Your task to perform on an android device: In the Spck Editor app, Undo the last changes made in the style.css file
Image 0: 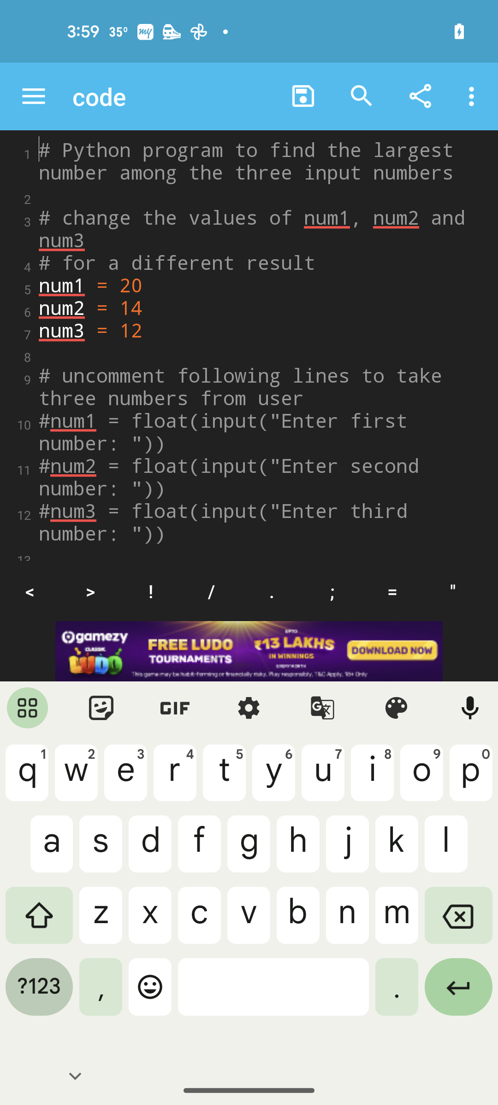
Open Spck editor app
Step 0: open app "Spck Editor"
Image 1: 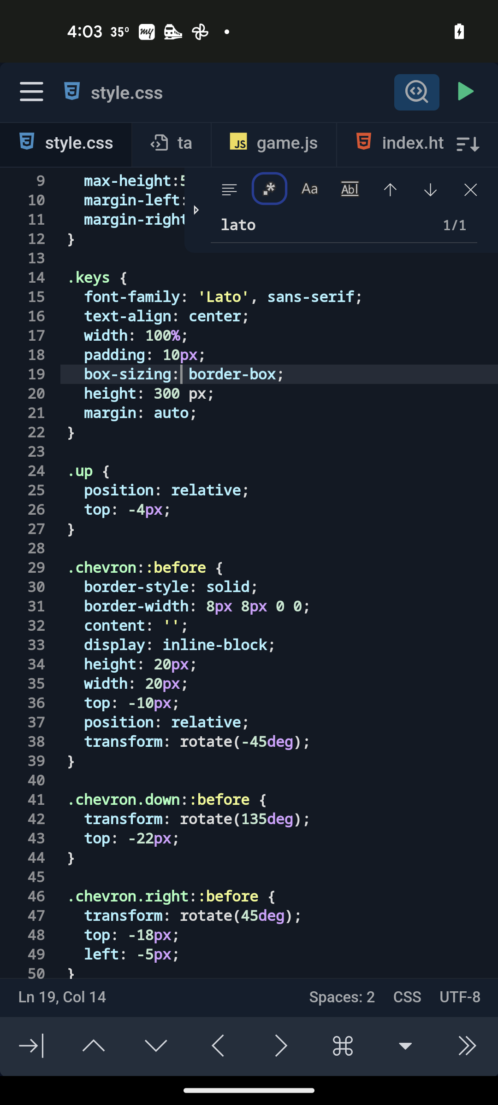
click on the arrow icon on the bottom right of screen
Step 1: click (282, 1050)
Image 2: 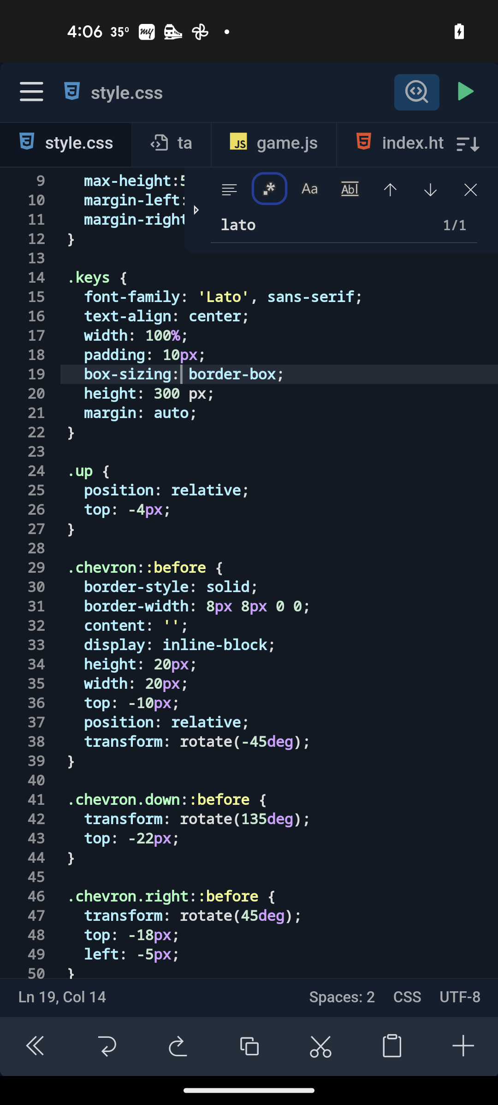
click on the undo icon
Step 2: click (282, 1050)